Your task to perform on an android device: I want to meditate on my own in the morning because I know this is very helpful for me to reduce my Anxiety
Image 0: 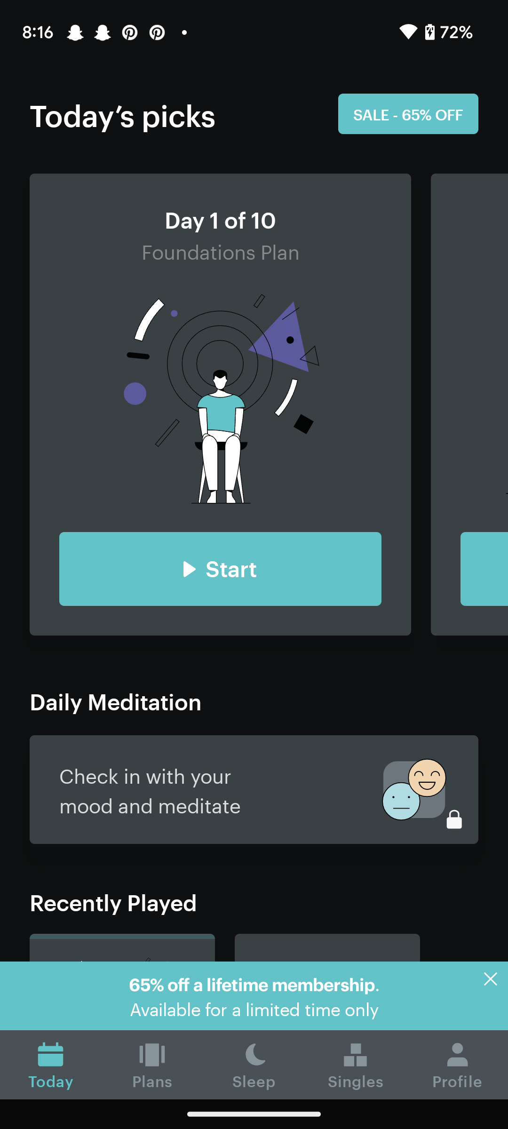
Click on the singles icon 
Step 0: click (356, 1065)
Image 1: 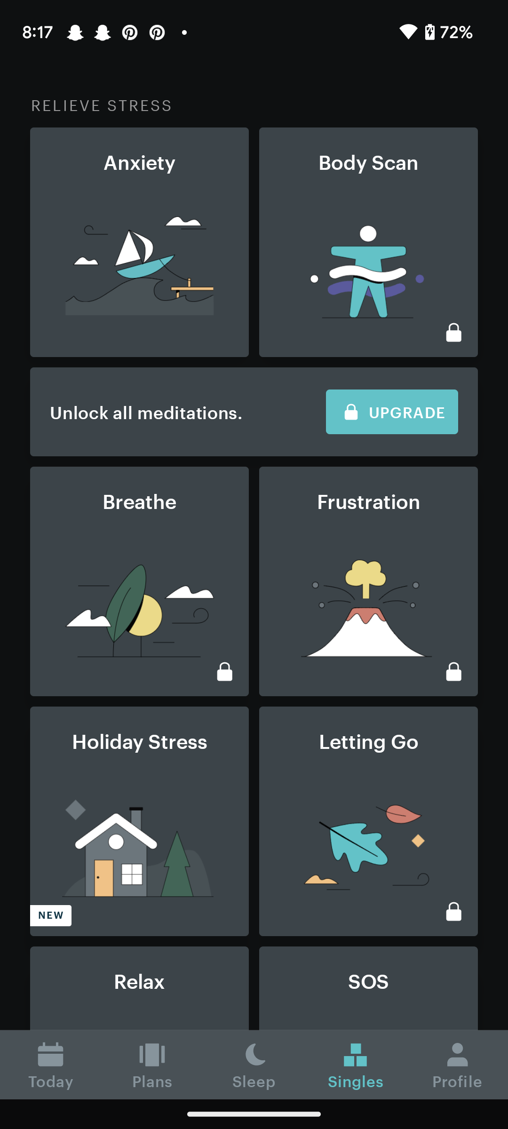
Click on the Anxiety option 
Step 1: click (128, 179)
Image 2: 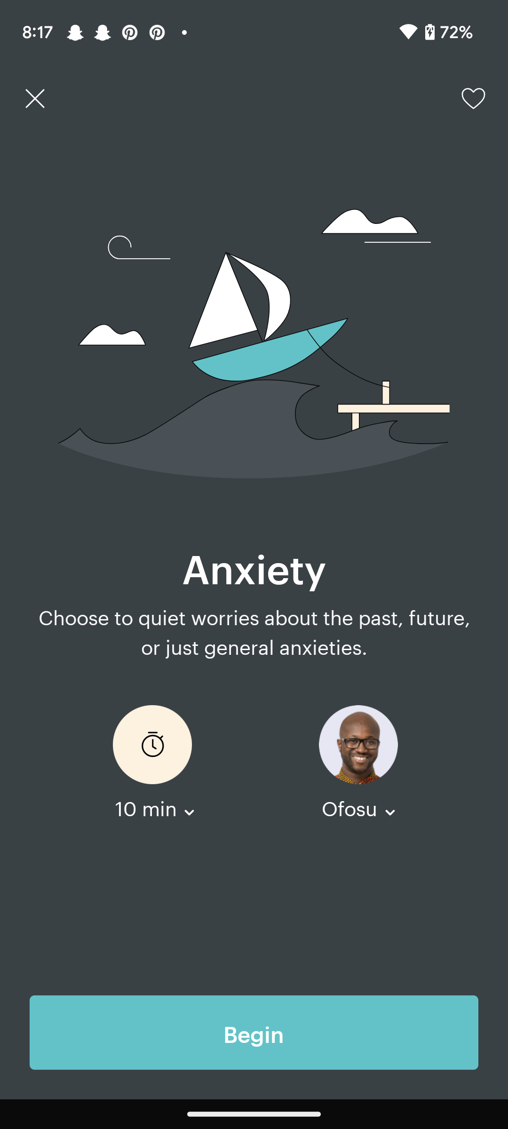
Click on the Begin option 
Step 2: click (198, 1045)
Image 3: 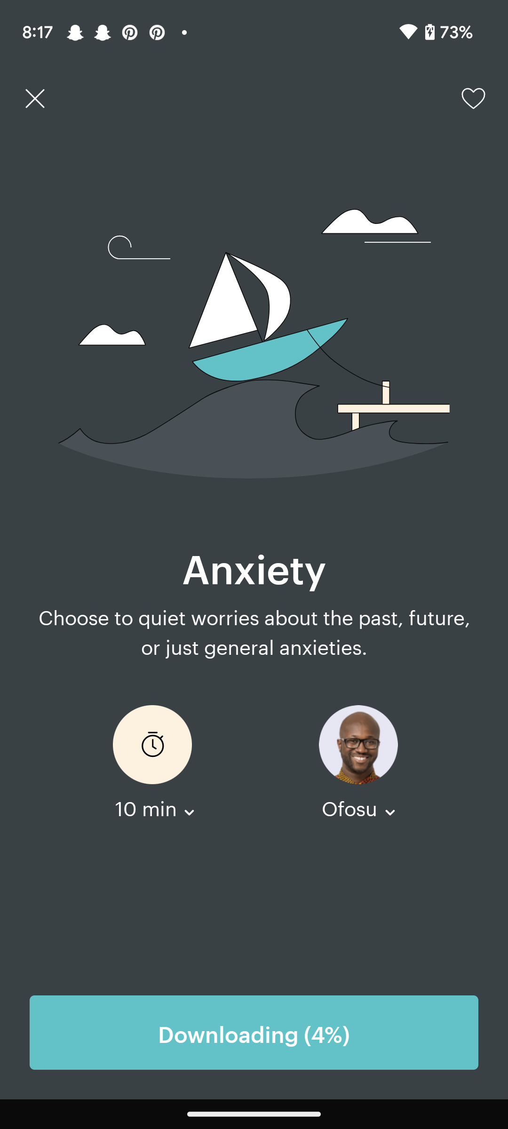
Click on the Begin option 
Step 3: wait
Image 4: 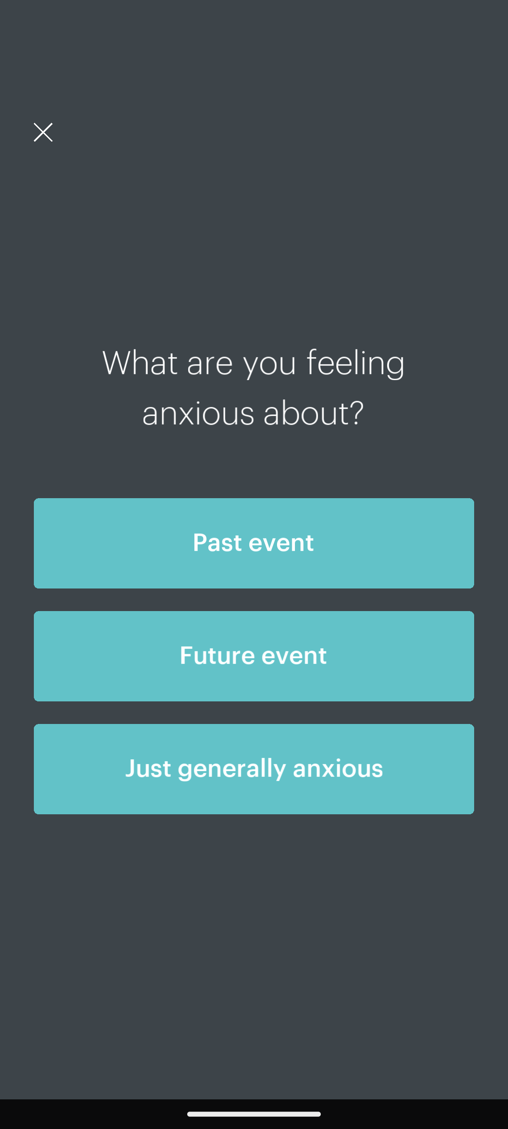
Click on the Just generally anxious
Step 4: click (263, 801)
Image 5: 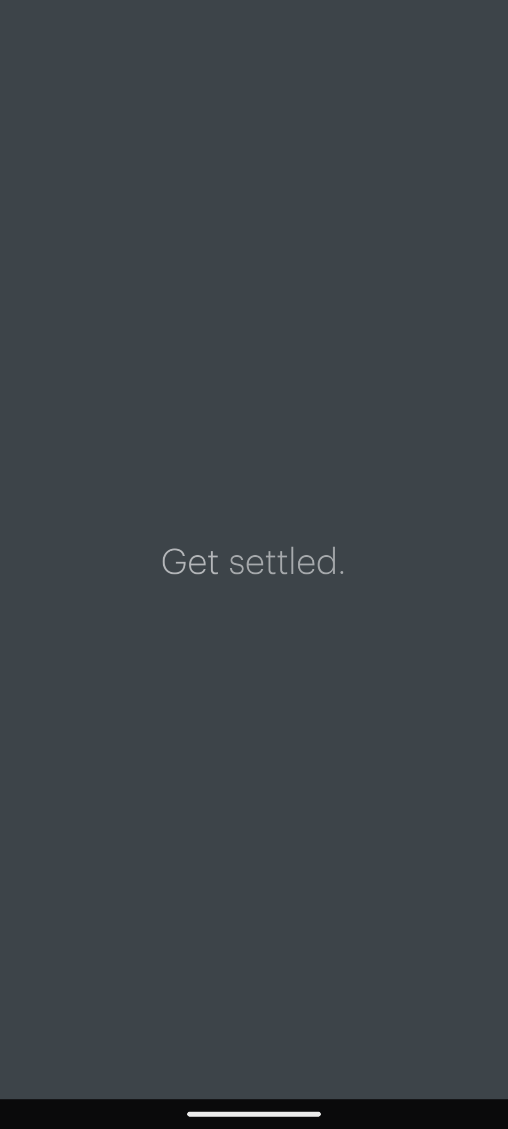
Click on the Just generally anxious
Step 5: wait
Image 6: 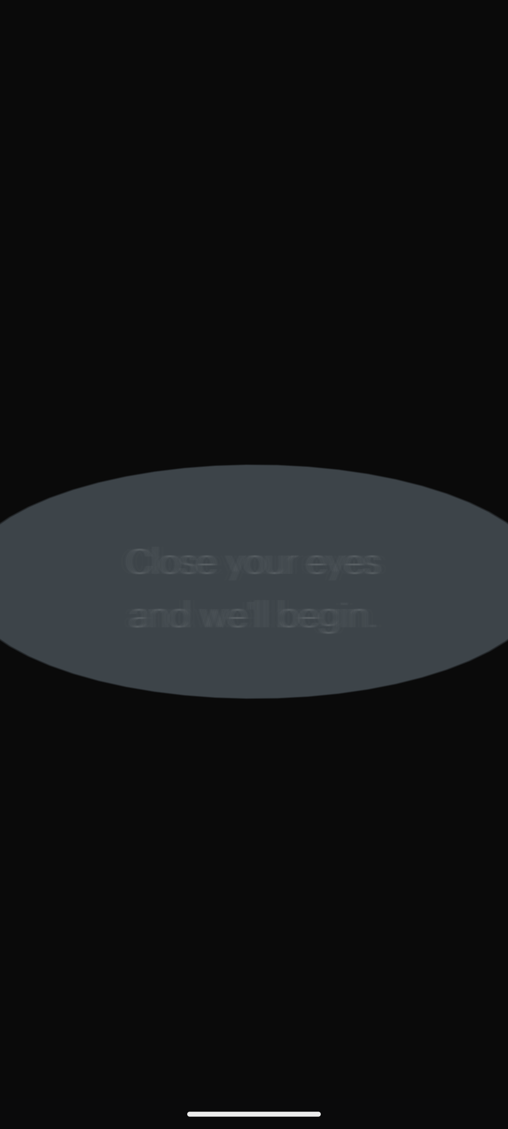
Click on the Just generally anxious
Step 6: wait